Your task to perform on an android device: Using the All Currency Converter app, I need to know the USD to GTQ historical exchange rates for the previous one years.
Image 0: 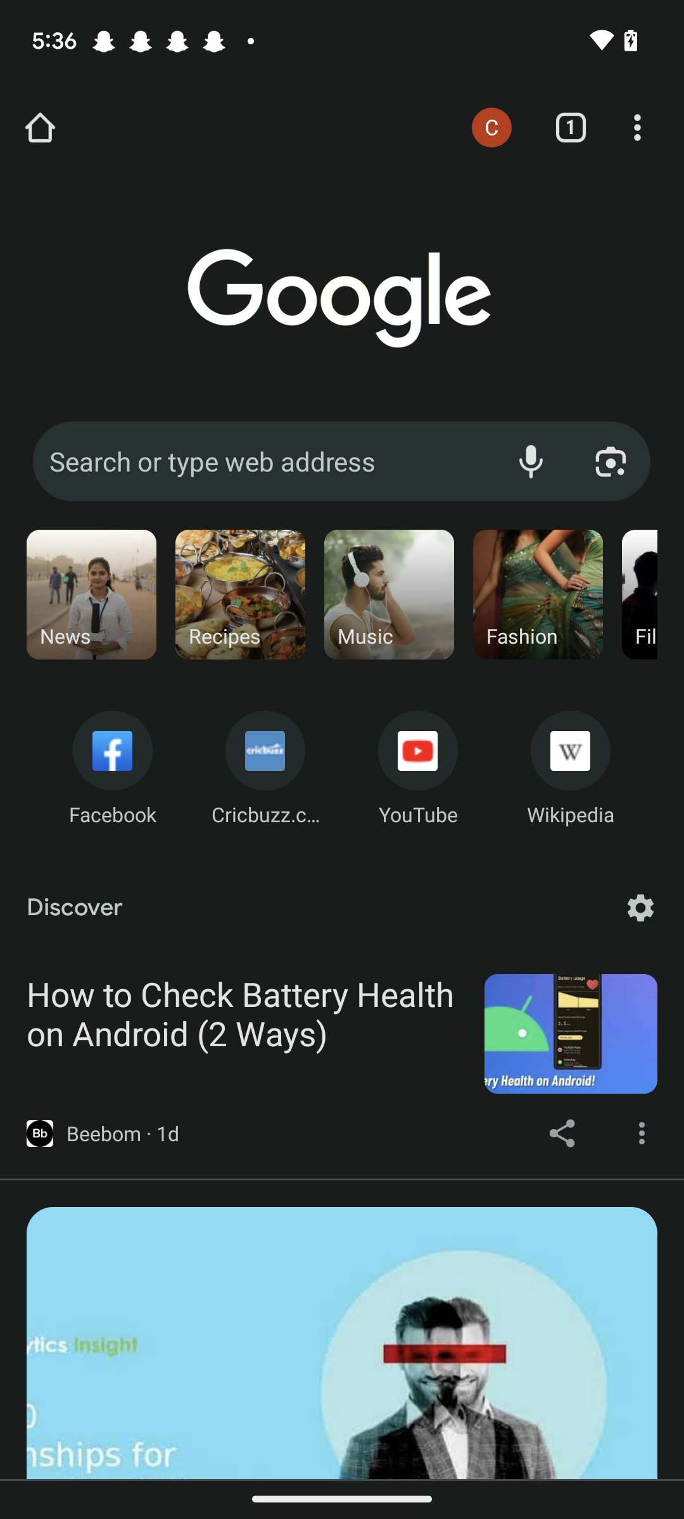
Open the  All Currency Converter app
Step 0: open app "All Currency Converter"
Image 1: 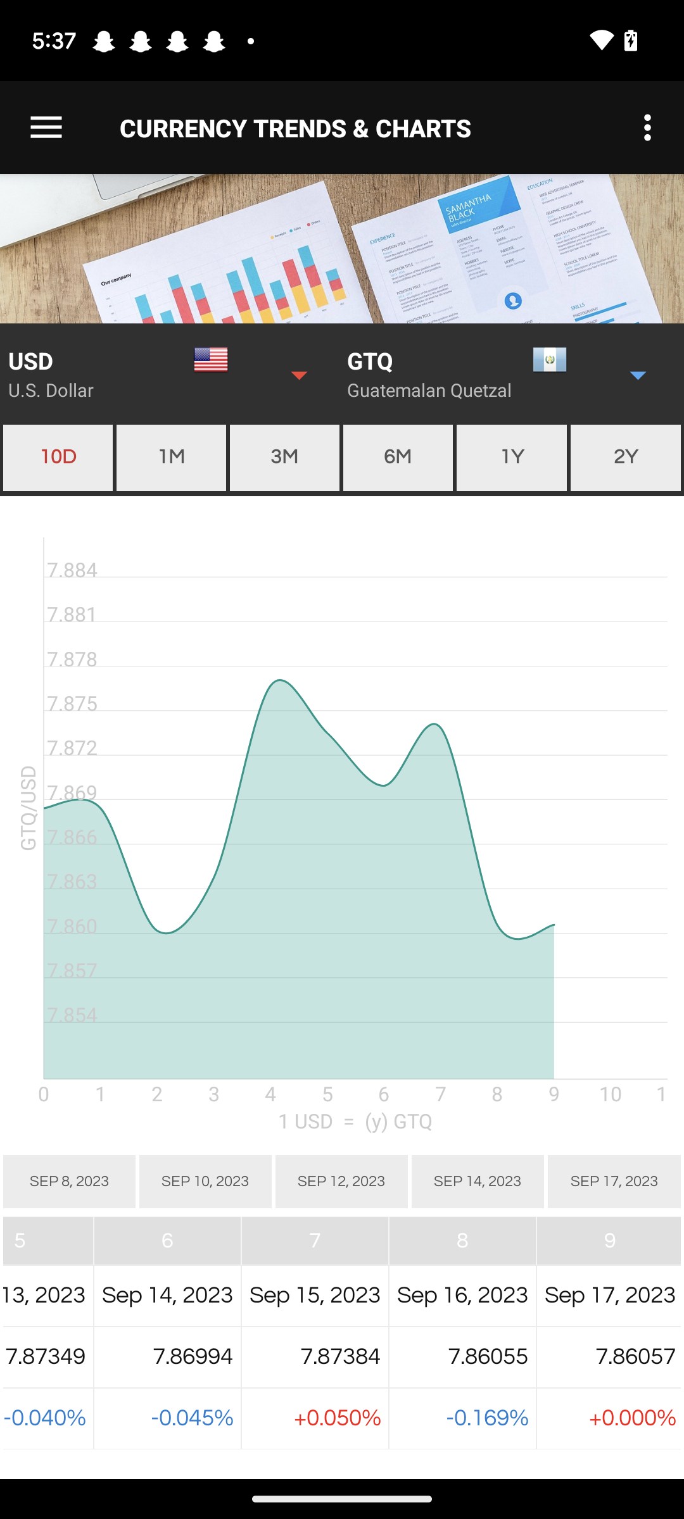
Click on the 1Y tab 
Step 1: click (511, 458)